Your task to perform on an android device: In the To-do List app, delete the take a break reminder.
Image 0: 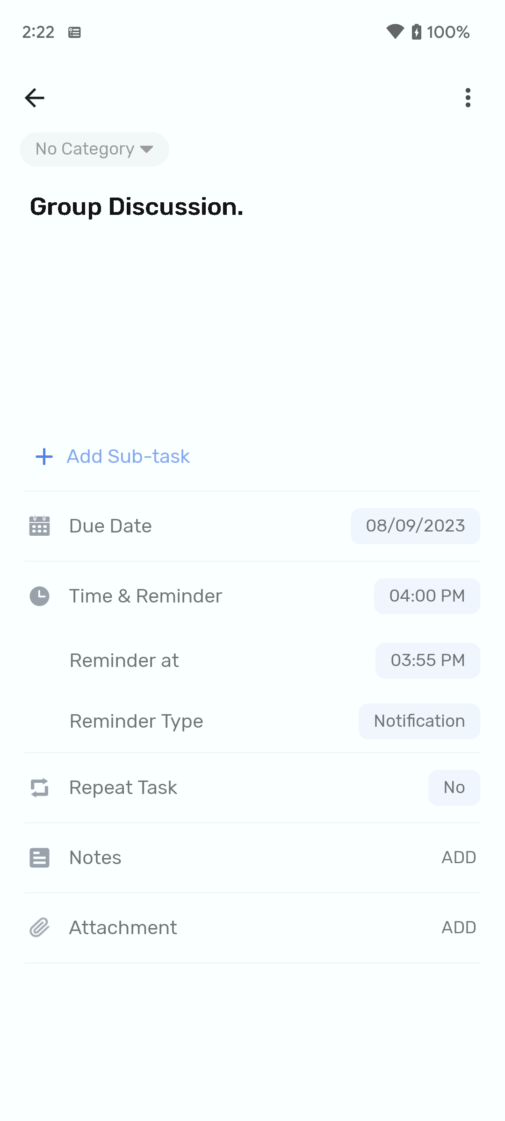
Click on the back arrow at the top left corner of the screen.
Step 0: click (28, 103)
Image 1: 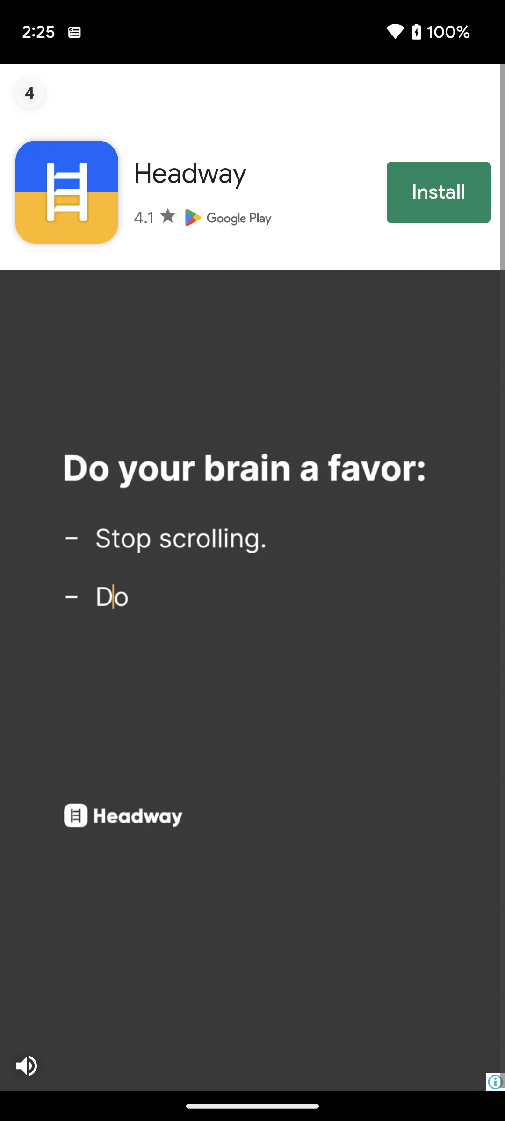
Click on the back arrow at the top left corner of the screen.
Step 1: wait
Image 2: 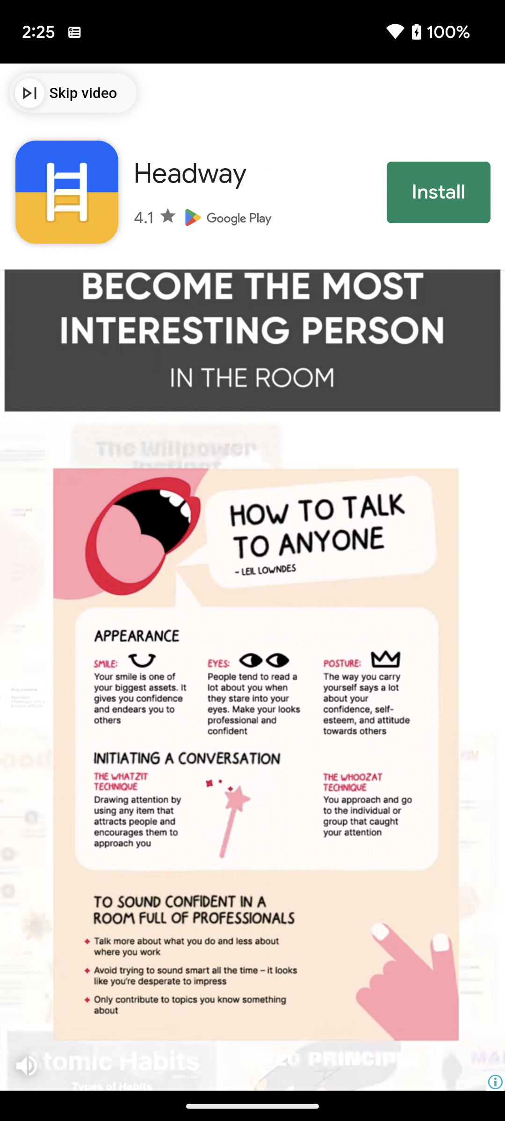
Click on the cross at the top left corner of the screen.
Step 2: wait
Image 3: 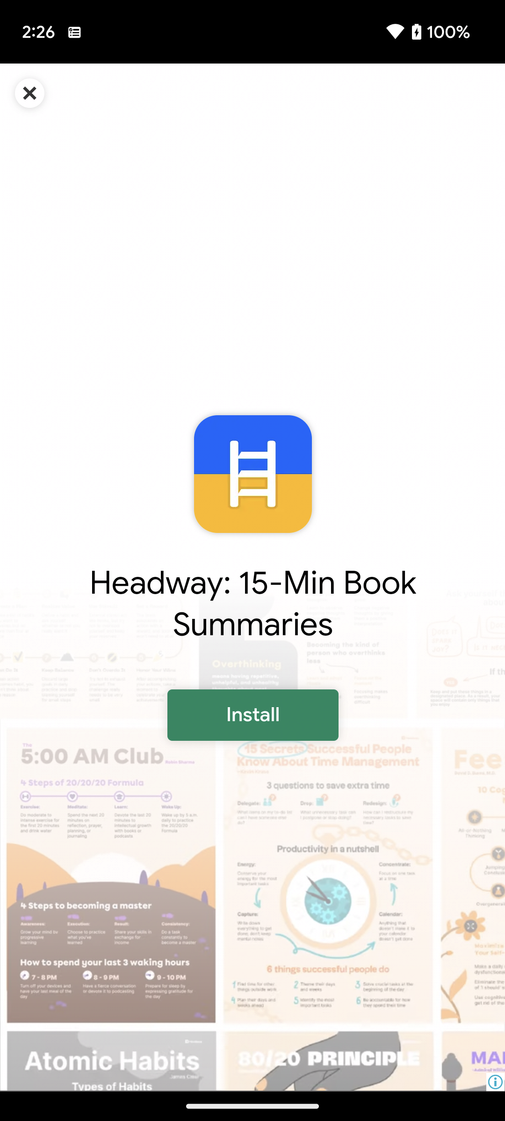
Click on the cross at the top left corner of the screen.
Step 3: click (29, 92)
Image 4: 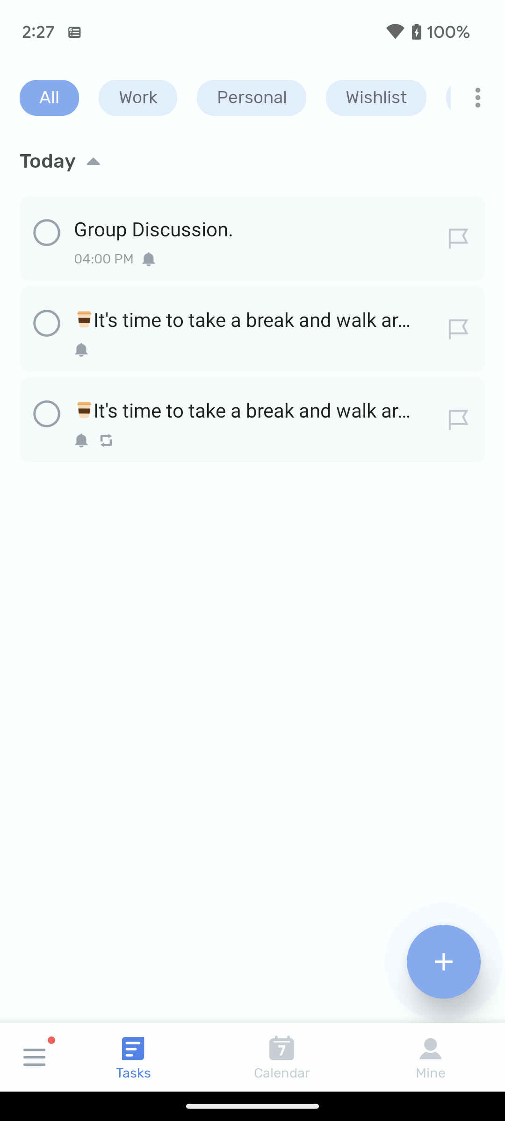
Click on the take a break reminder on the screen.
Step 4: click (255, 319)
Image 5: 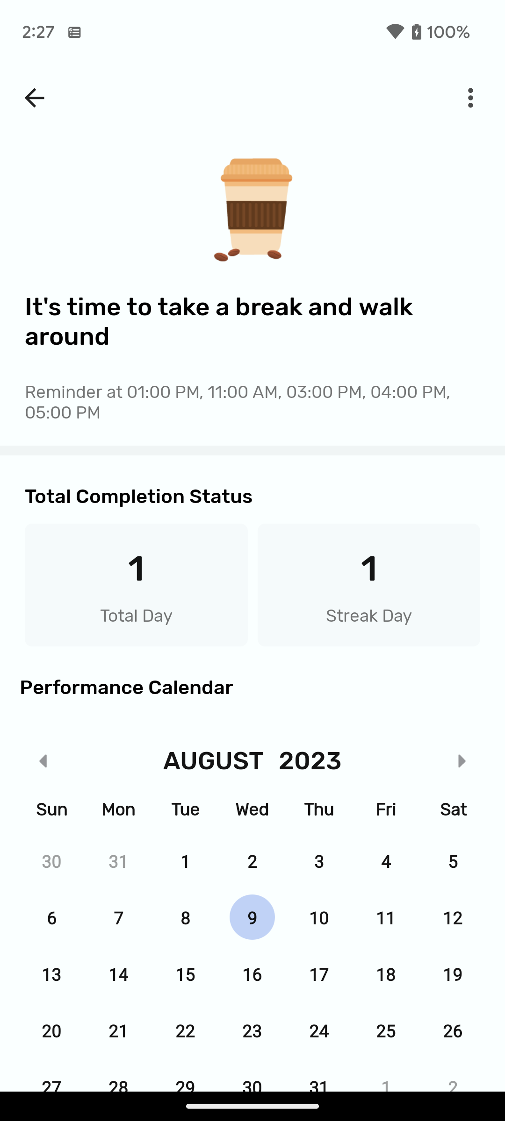
Click on the more icon at the top right corner of the screen.
Step 5: click (468, 95)
Image 9: 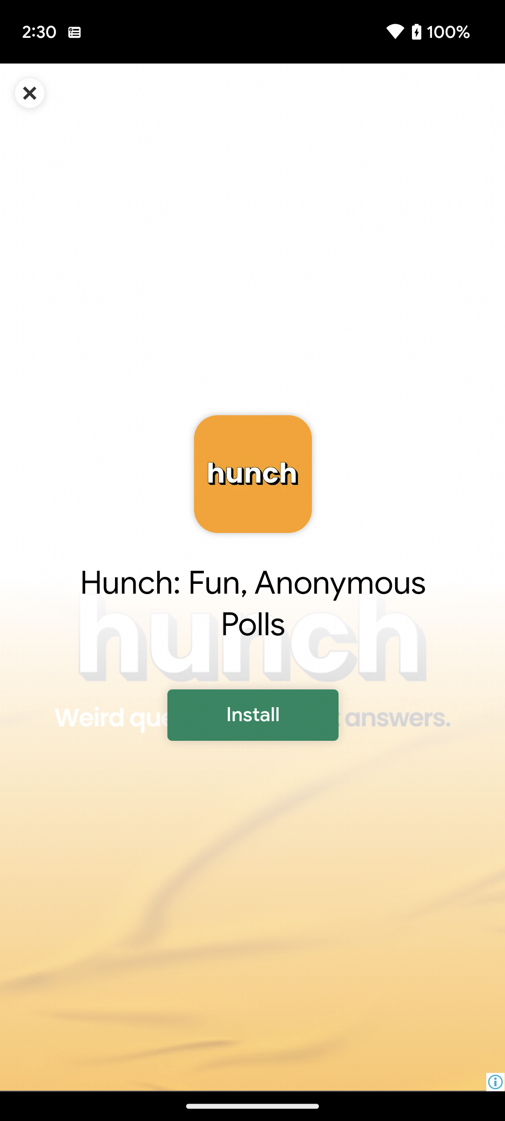
Click on the cross at the top left corner of the screen.
Step 9: click (28, 100)